Your task to perform on an android device: I need some chairs for my house, so I went to the eBay app and browsed for chairs in the Furniture category.
Image 0: 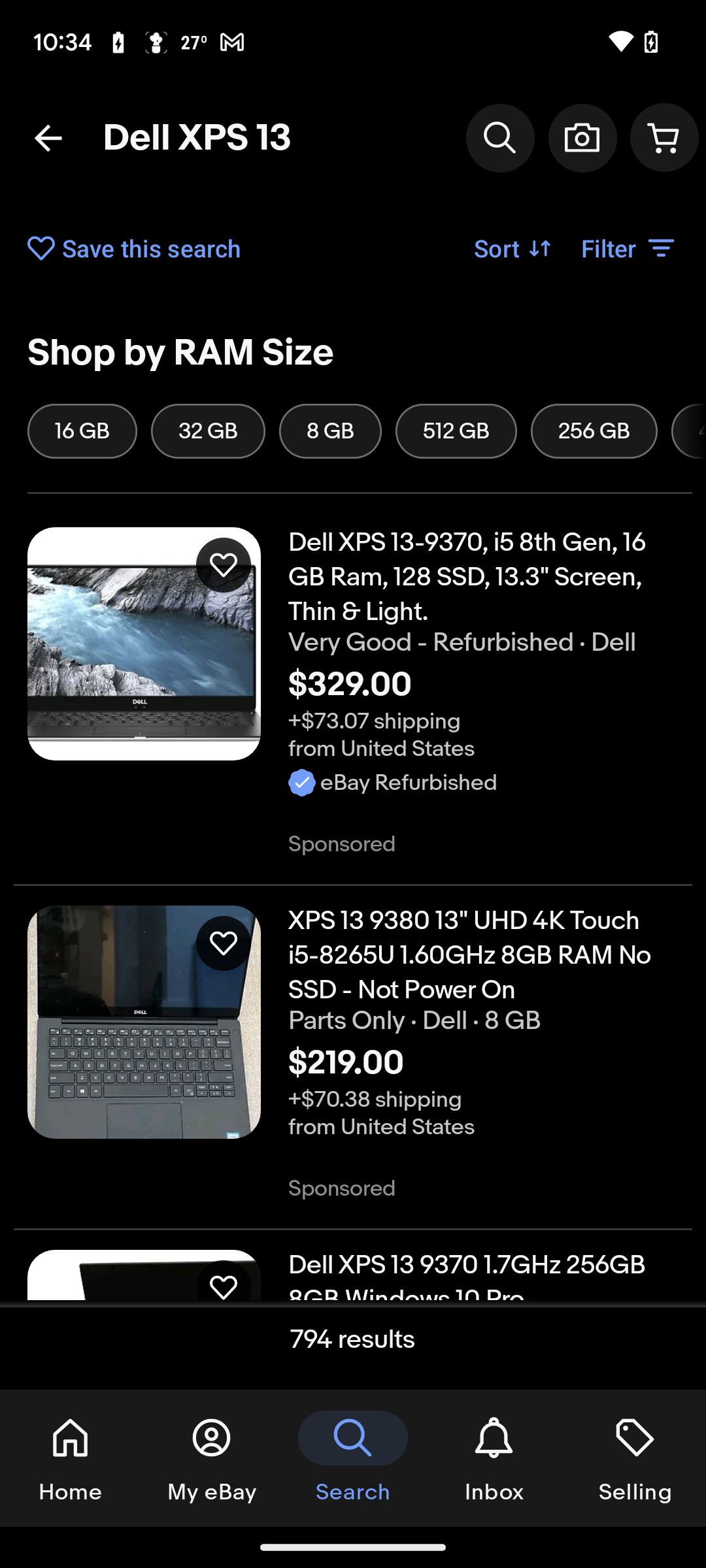
Click on the home tab at the bottom left corner of the screen
Step 0: click (71, 1458)
Image 1: 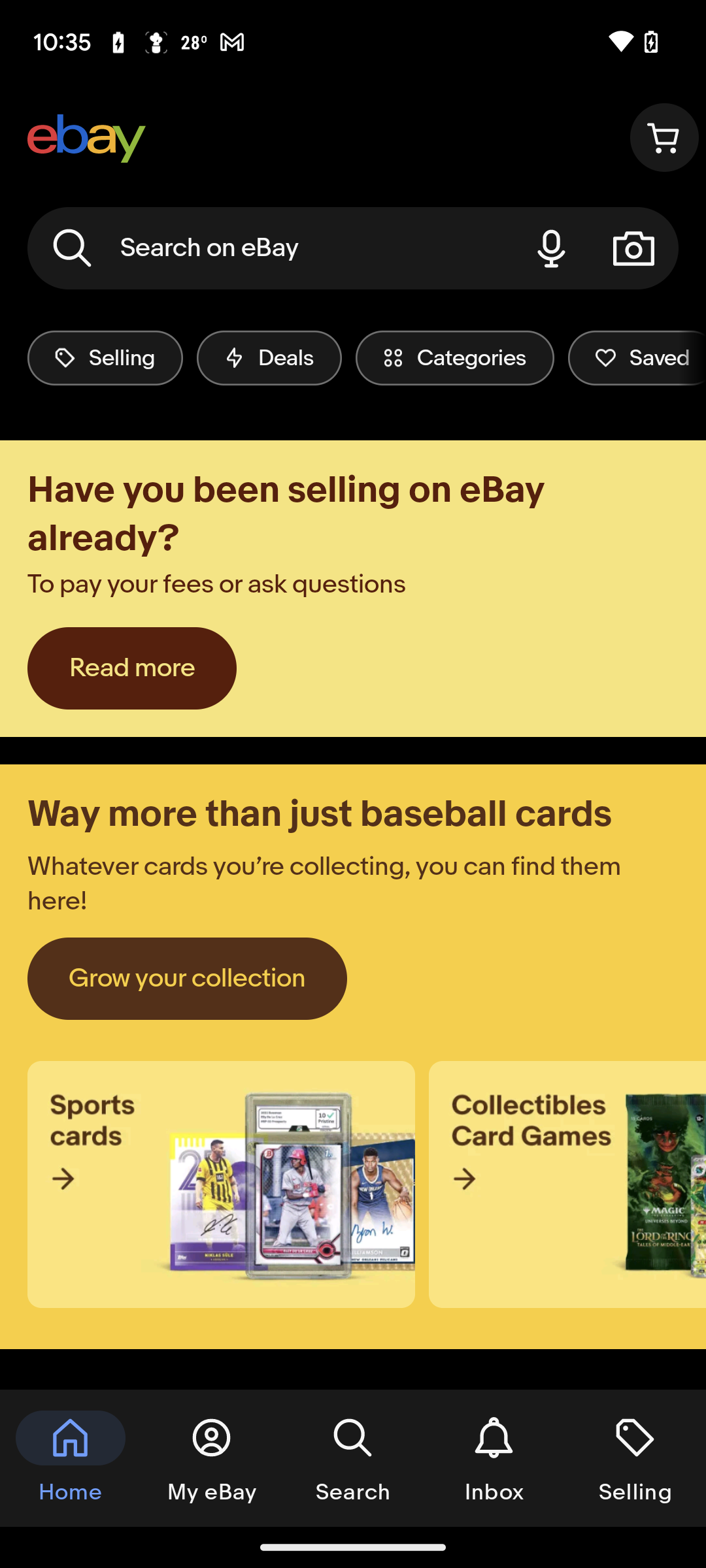
Click on the categories section
Step 1: click (454, 357)
Image 2: 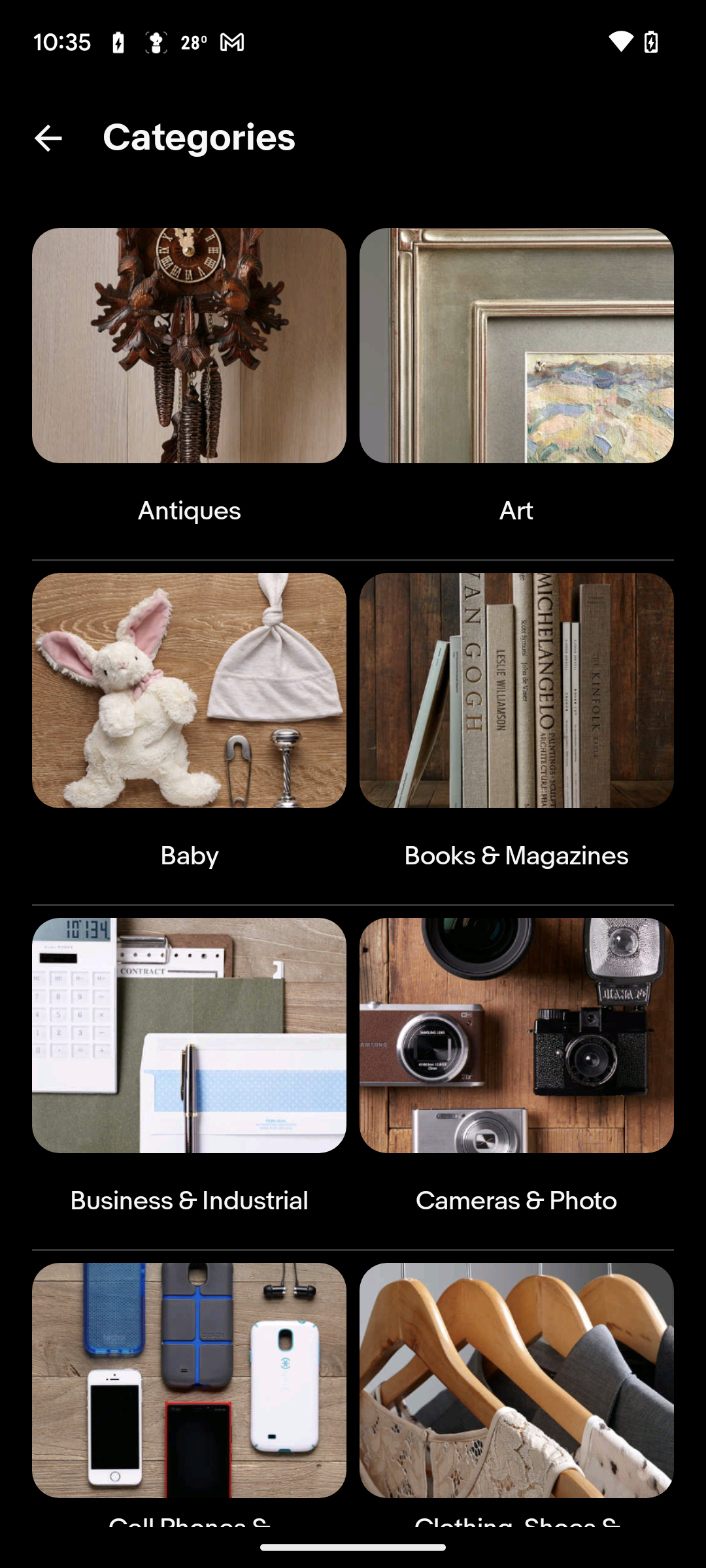
Click on the Antiques section
Step 2: click (188, 345)
Image 3: 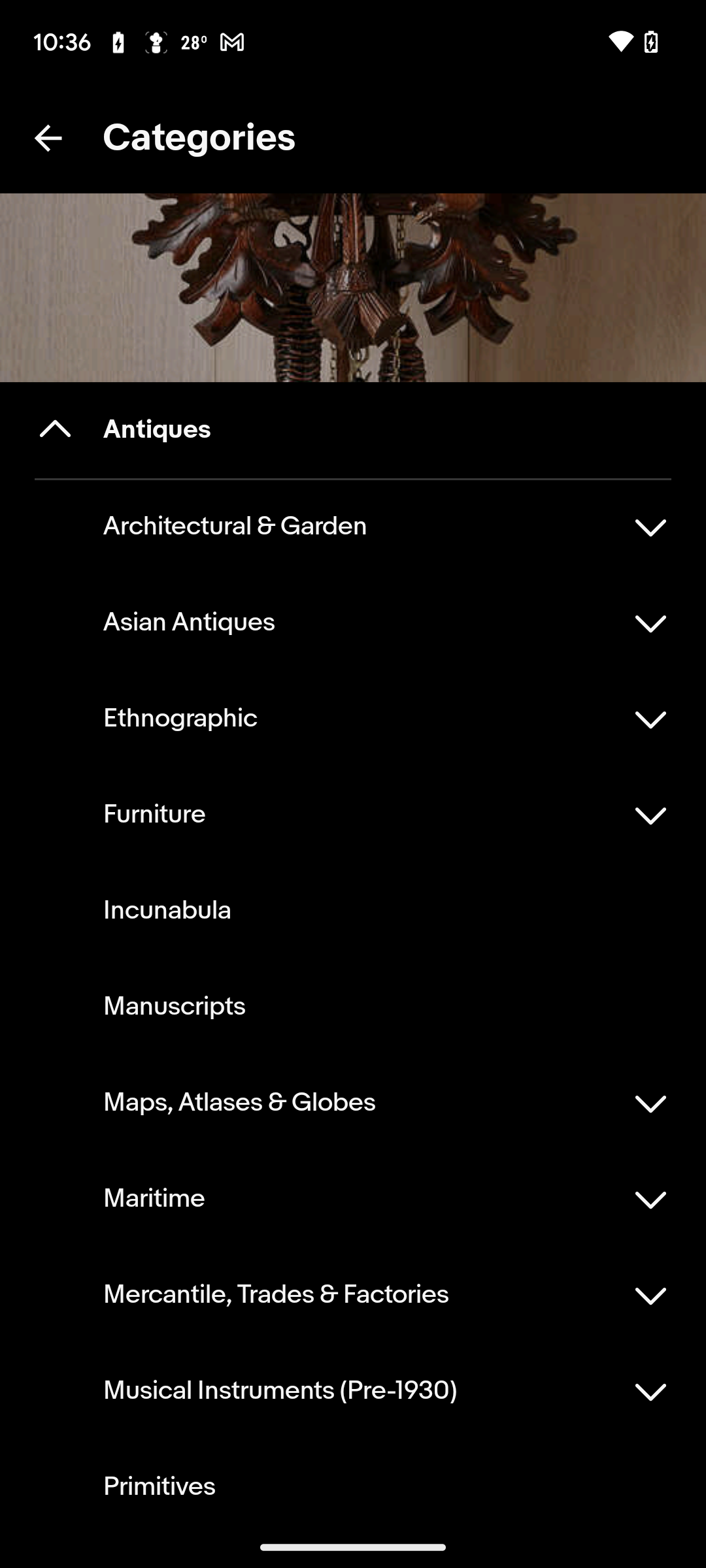
Click on the drop down icon next to the furniture
Step 3: click (353, 814)
Image 4: 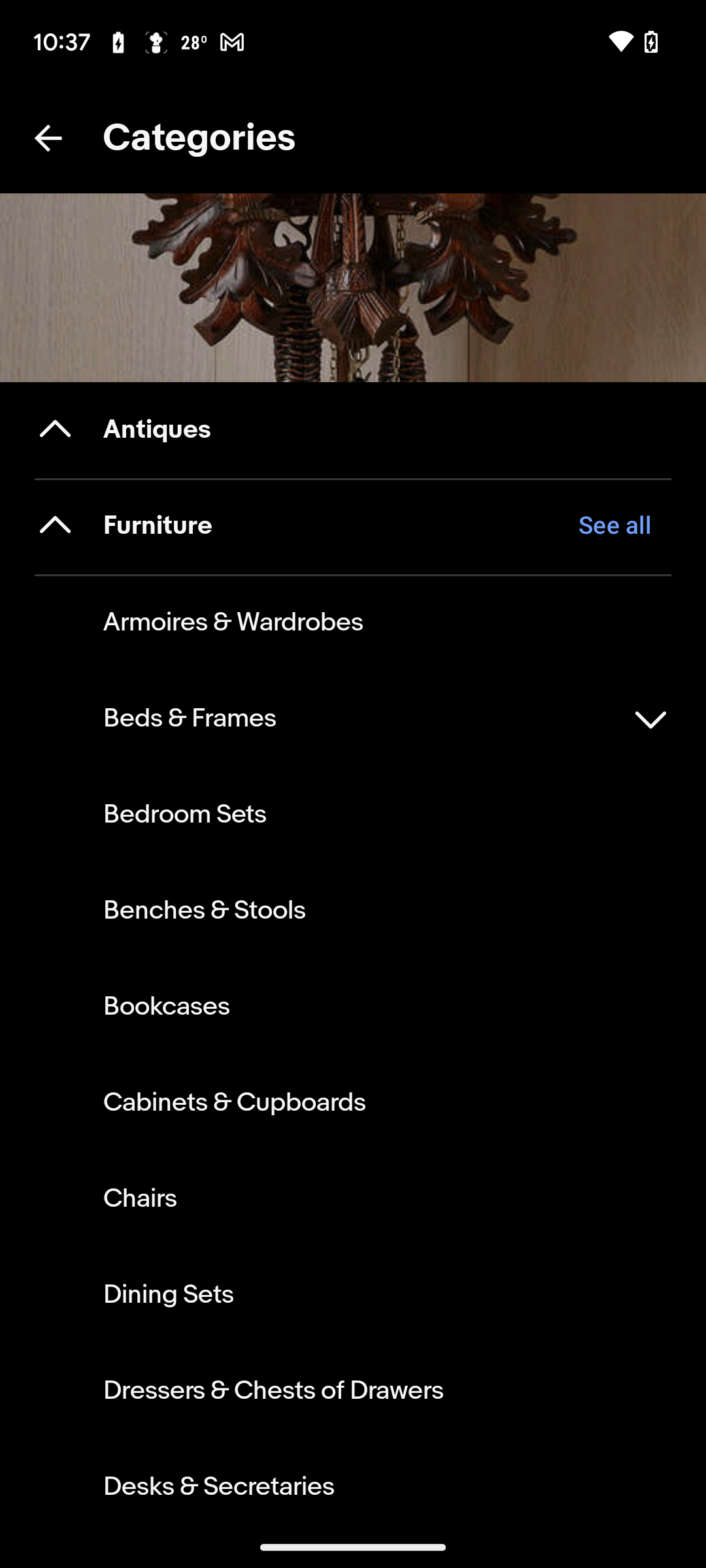
Click on the chairs section
Step 4: click (353, 1198)